Your task to perform on an android device: Search the main door locks with plantex brands
Image 0: 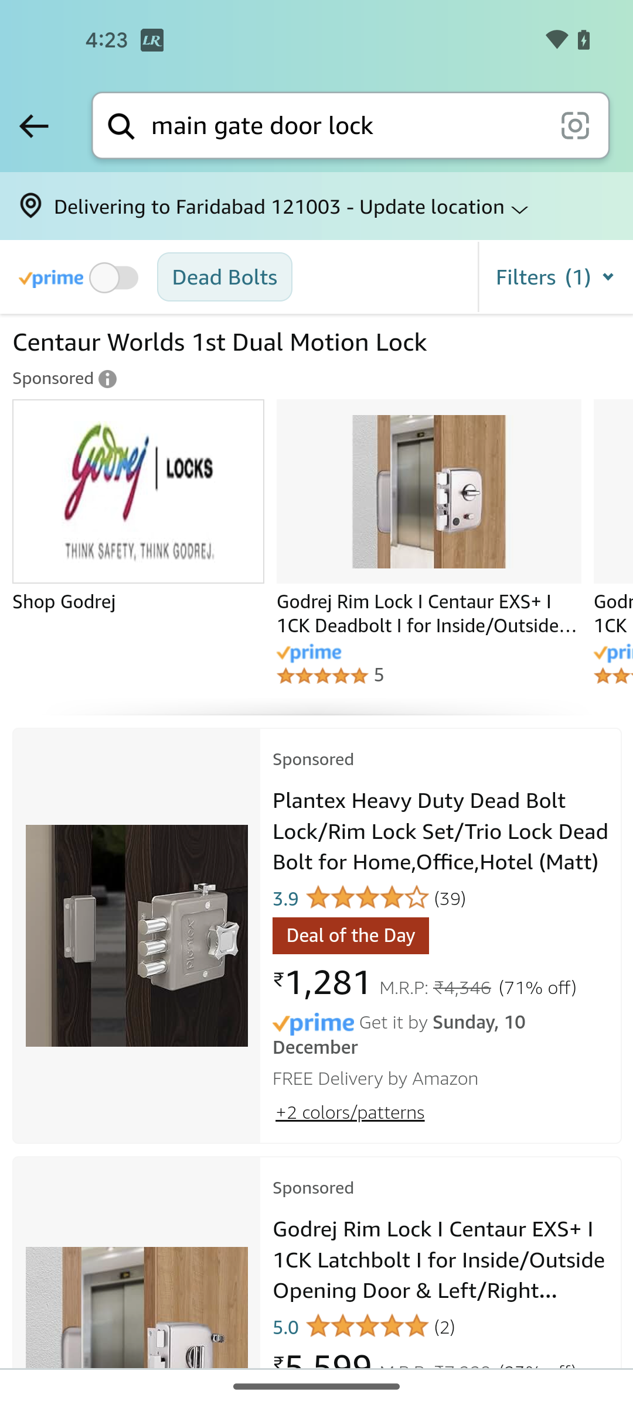
Tap on the filters option
Step 0: click (556, 276)
Image 1: 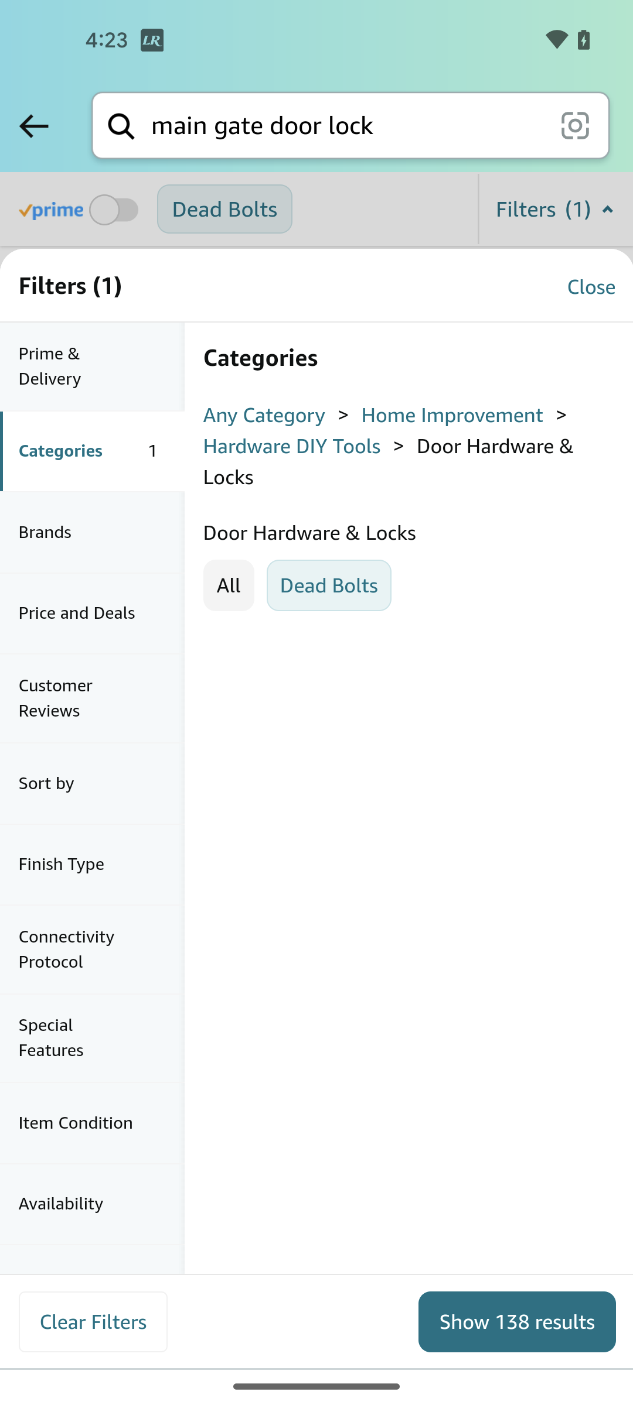
Select the brands option
Step 1: click (92, 532)
Image 2: 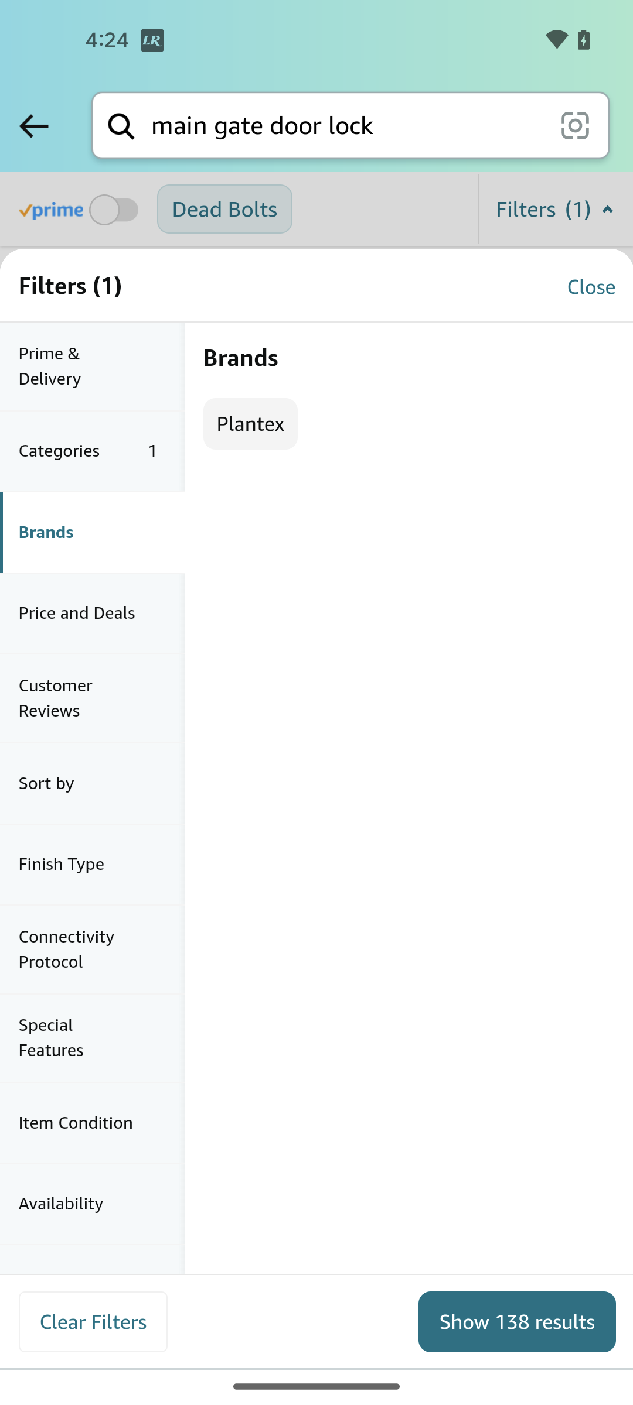
Tap on the plantex option
Step 2: click (250, 423)
Image 3: 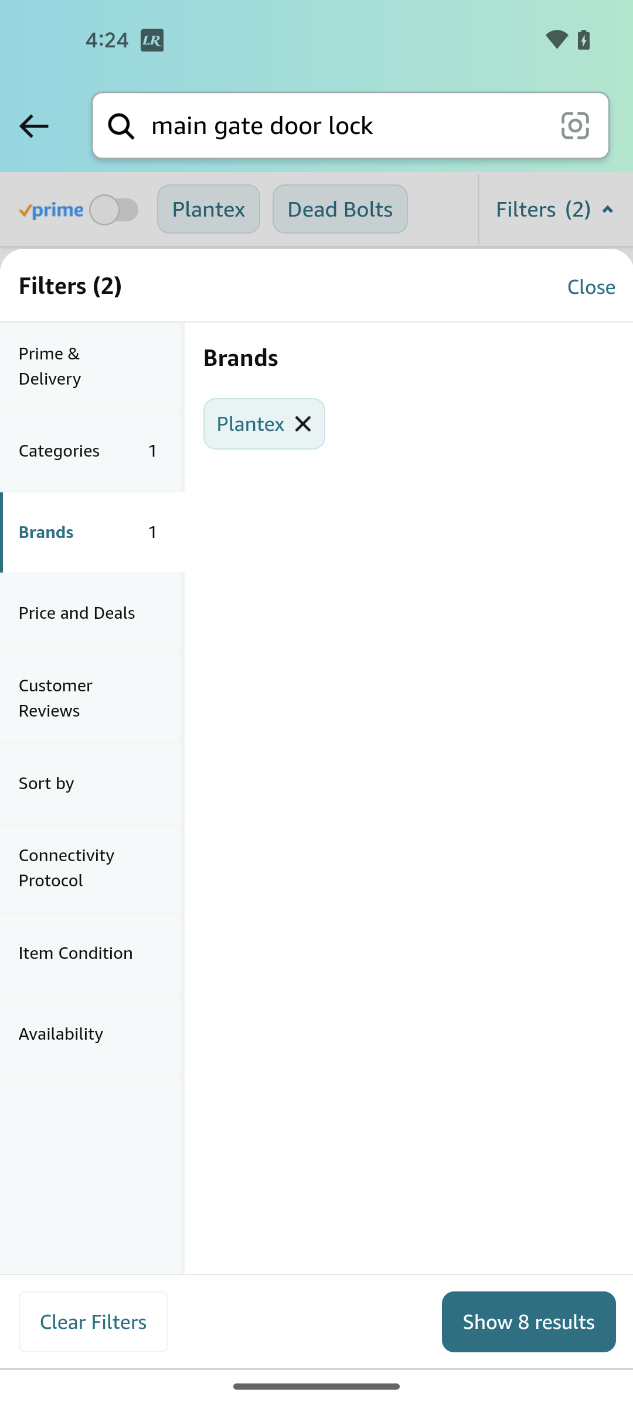
Select the show 8 results button
Step 3: click (527, 1320)